Your task to perform on an android device: My wife also ask me to share the bus schedule information with her, so share the bus schedule from Ulm to Berlin from 04:35 a.m. to 08:16 p.m from the Omio app with her at clarawagner98b@gmail.com on the Gmail app.
Image 0: 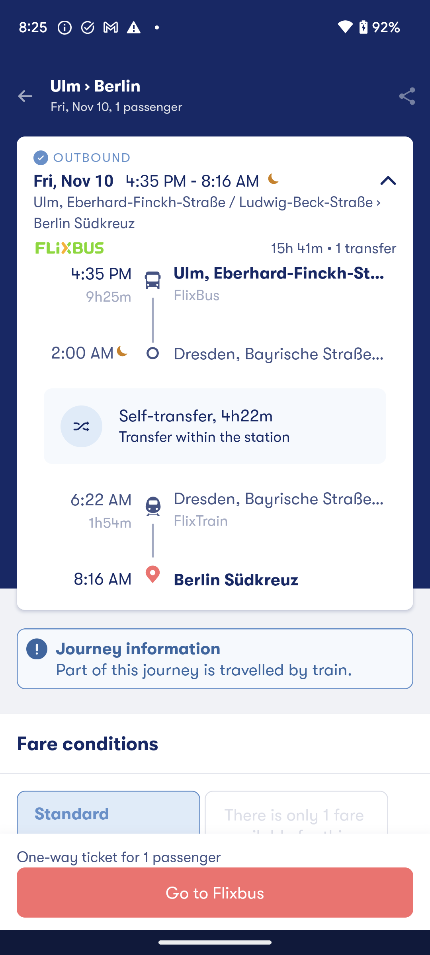
Click on the share icon at the top right corner of the screen to share this bus schedule with her.
Step 0: click (407, 96)
Image 1: 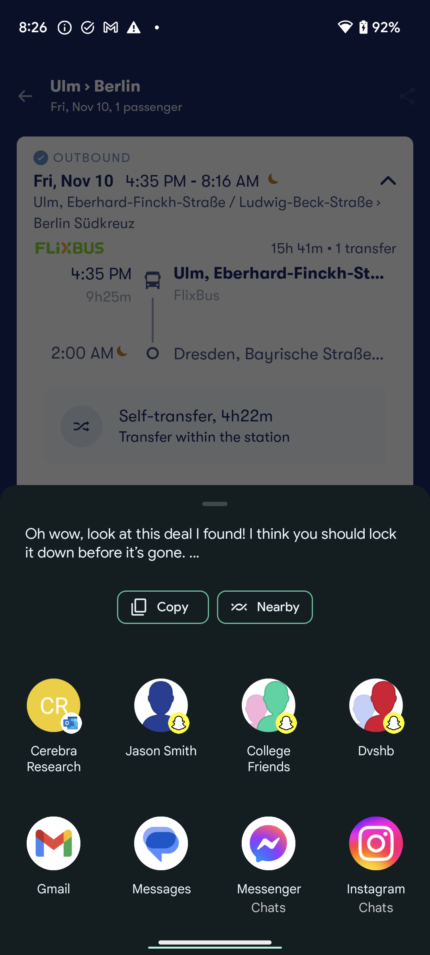
Click on the Gmail app icon to share on the Gmail app 
Step 1: click (53, 843)
Image 2: 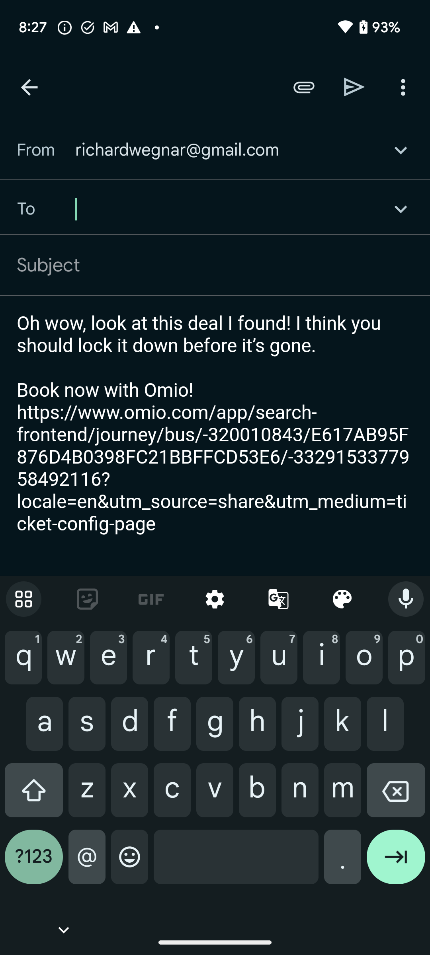
Type clarawagner98b@gmail.com in the recipient section to share this schedule with my wife
Step 2: type "clarawagner98b@gmail.com"
Image 3: 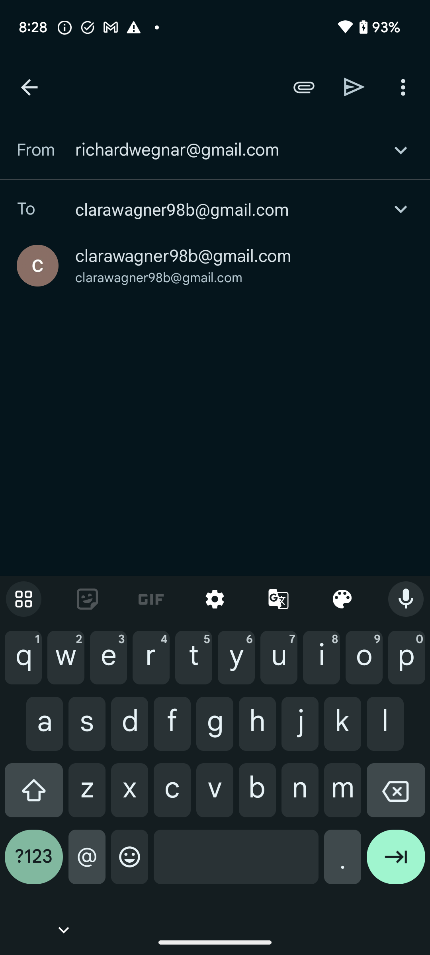
Click on the suggested account to select the recipient
Step 3: click (183, 256)